Your task to perform on an android device: In the Estee Lauder, my wife asked me to get her a night repair serum; therefore, I want to browse a night repair serum.
Image 0: 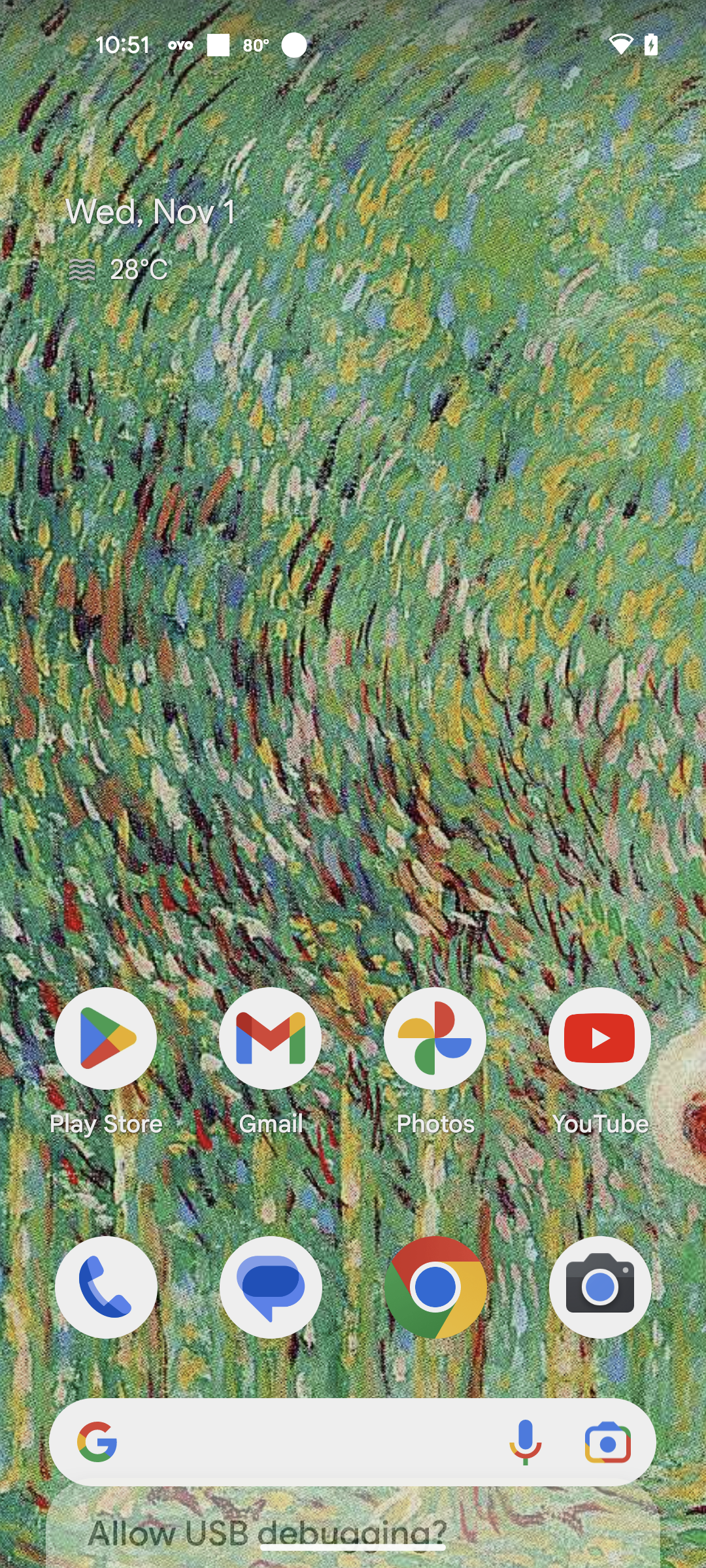
Open Estee Lauder app
Step 0: open app "Estee Lauder"
Image 1: 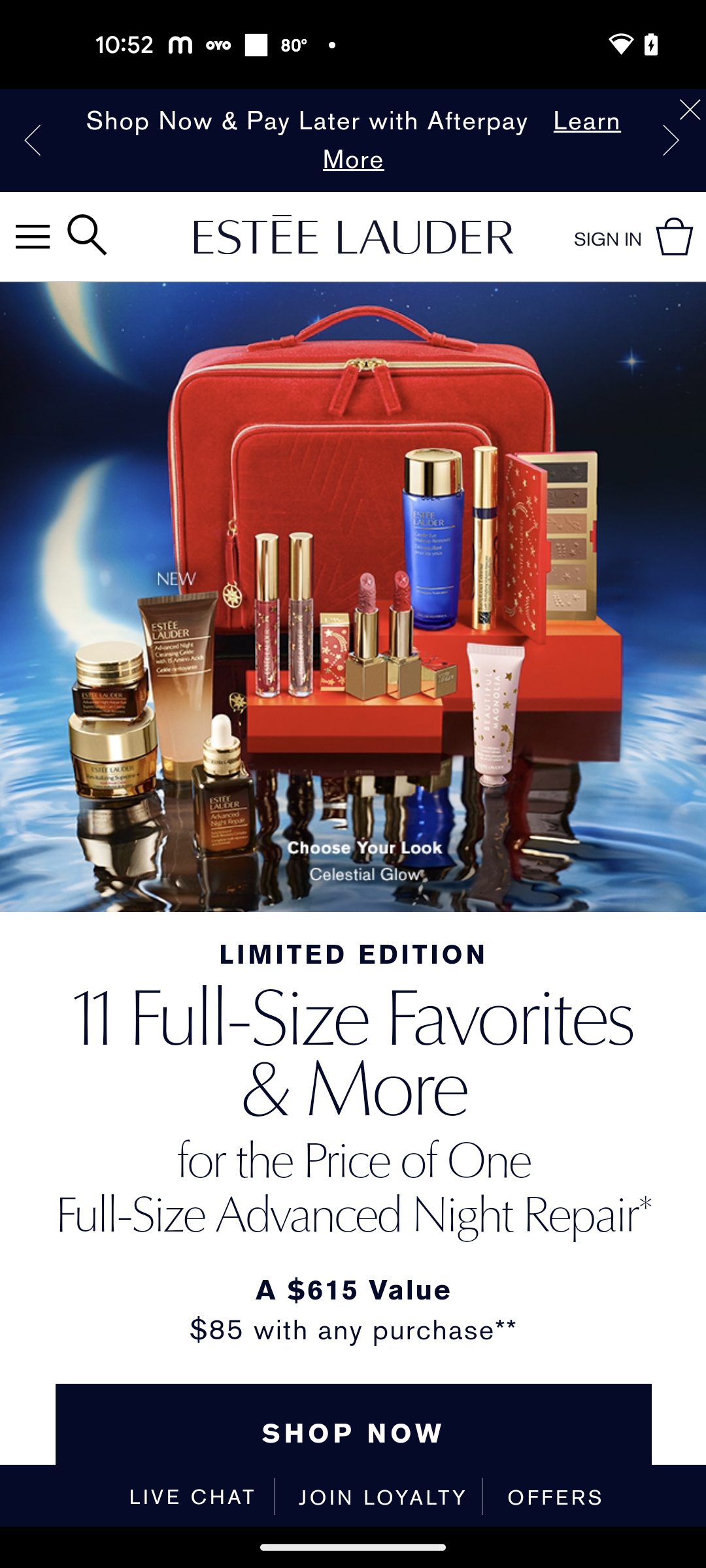
Click on the Search icon
Step 1: click (87, 234)
Image 2: 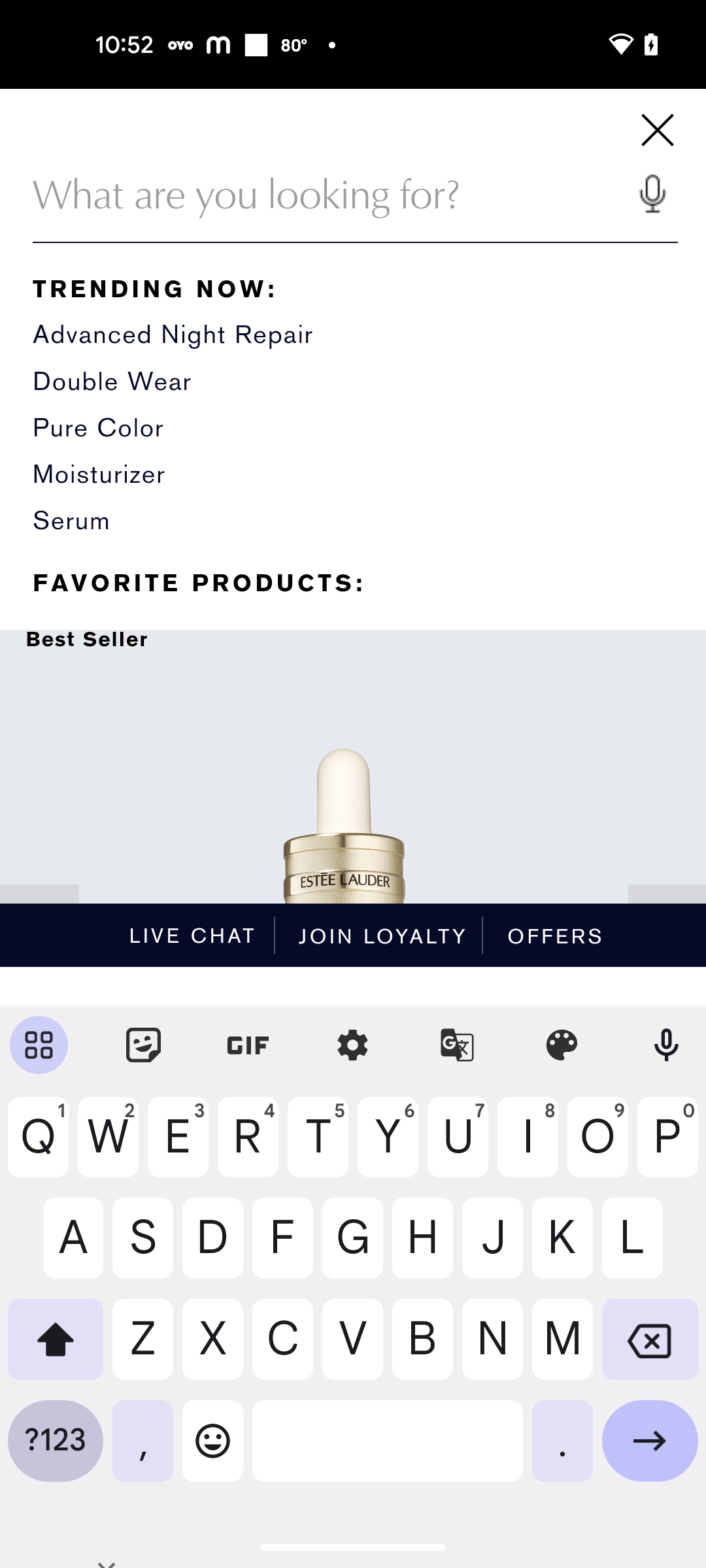
Search for night repair serum
Step 2: type "Night Repair Serum"
Image 3: 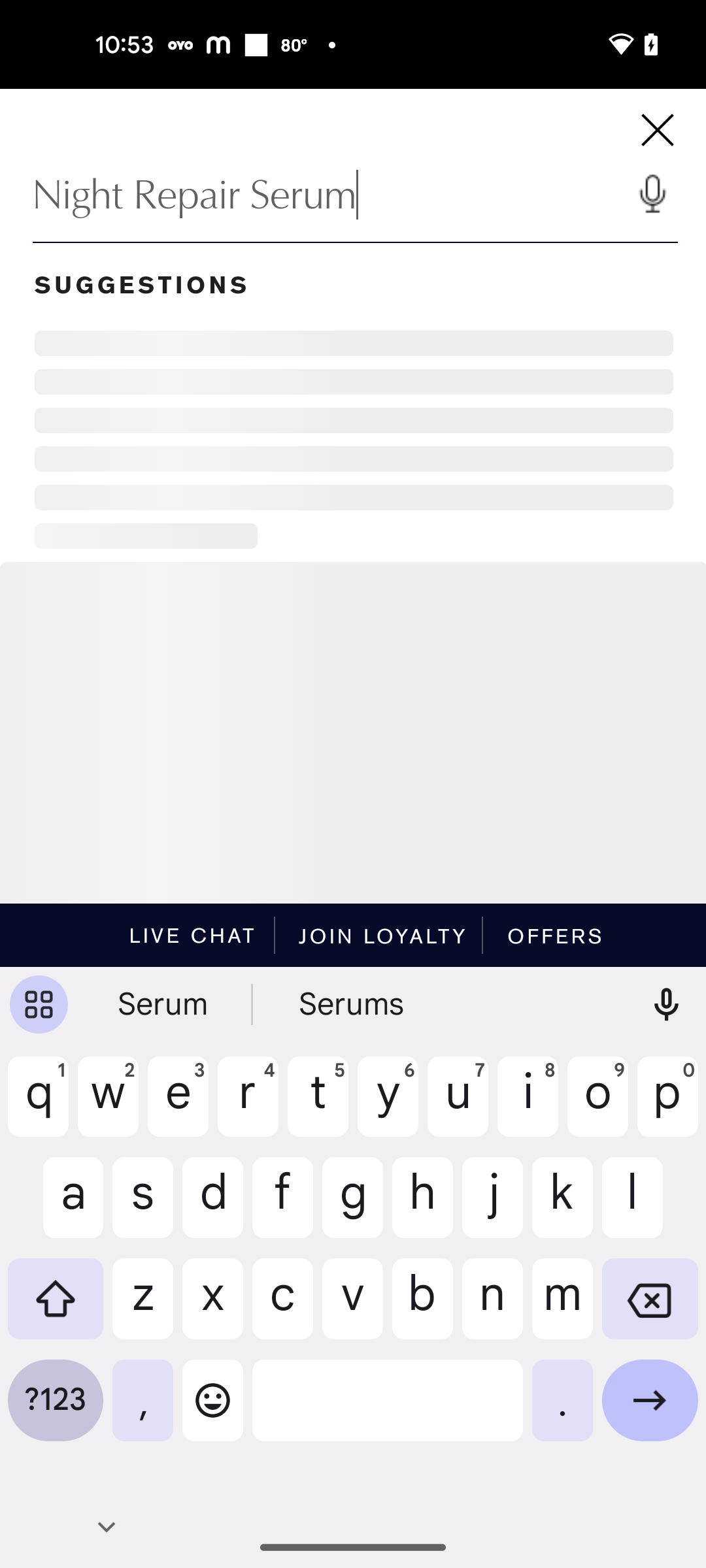
Search for night repair serum
Step 3: wait
Image 4: 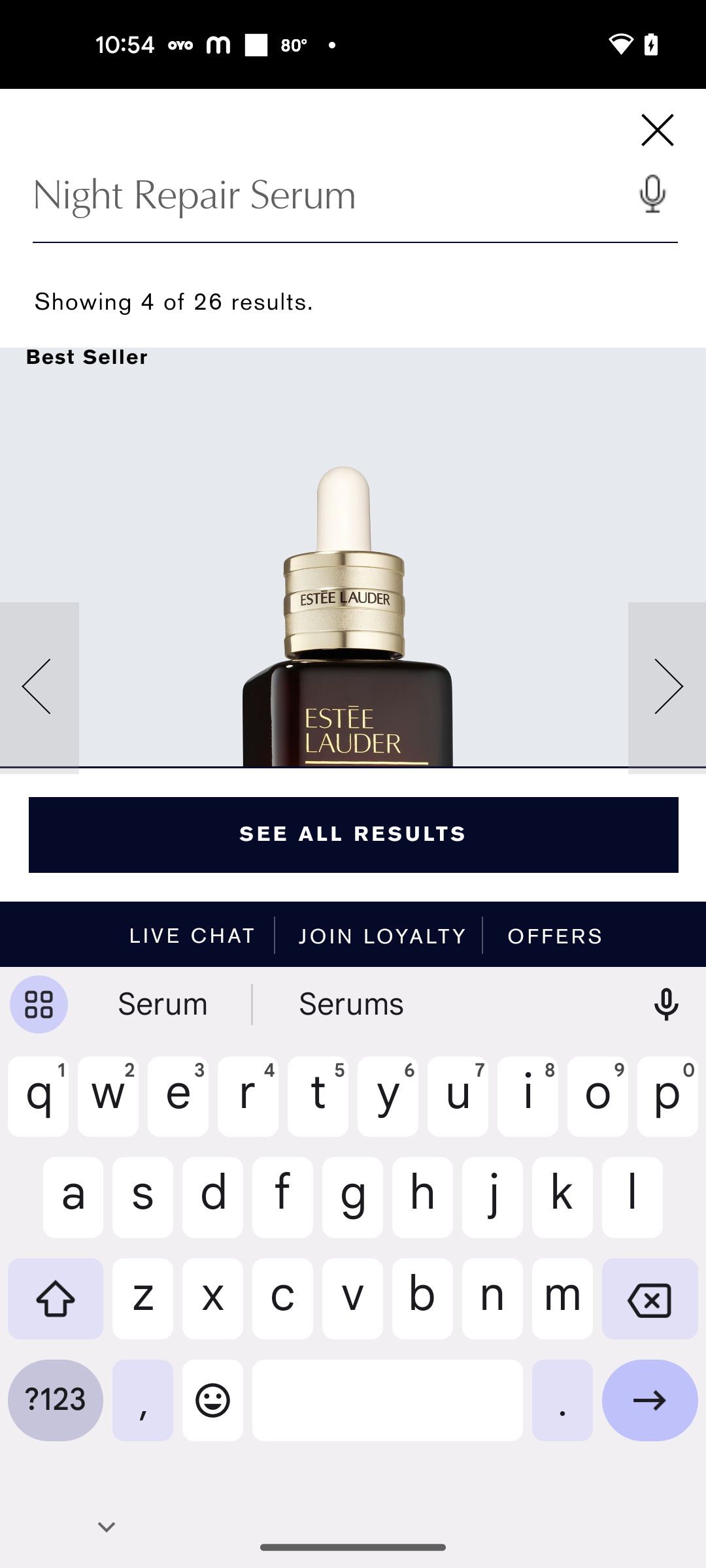
Click on the Arrow icon at the bottom right corner of the screen
Step 4: click (650, 1410)
Image 5: 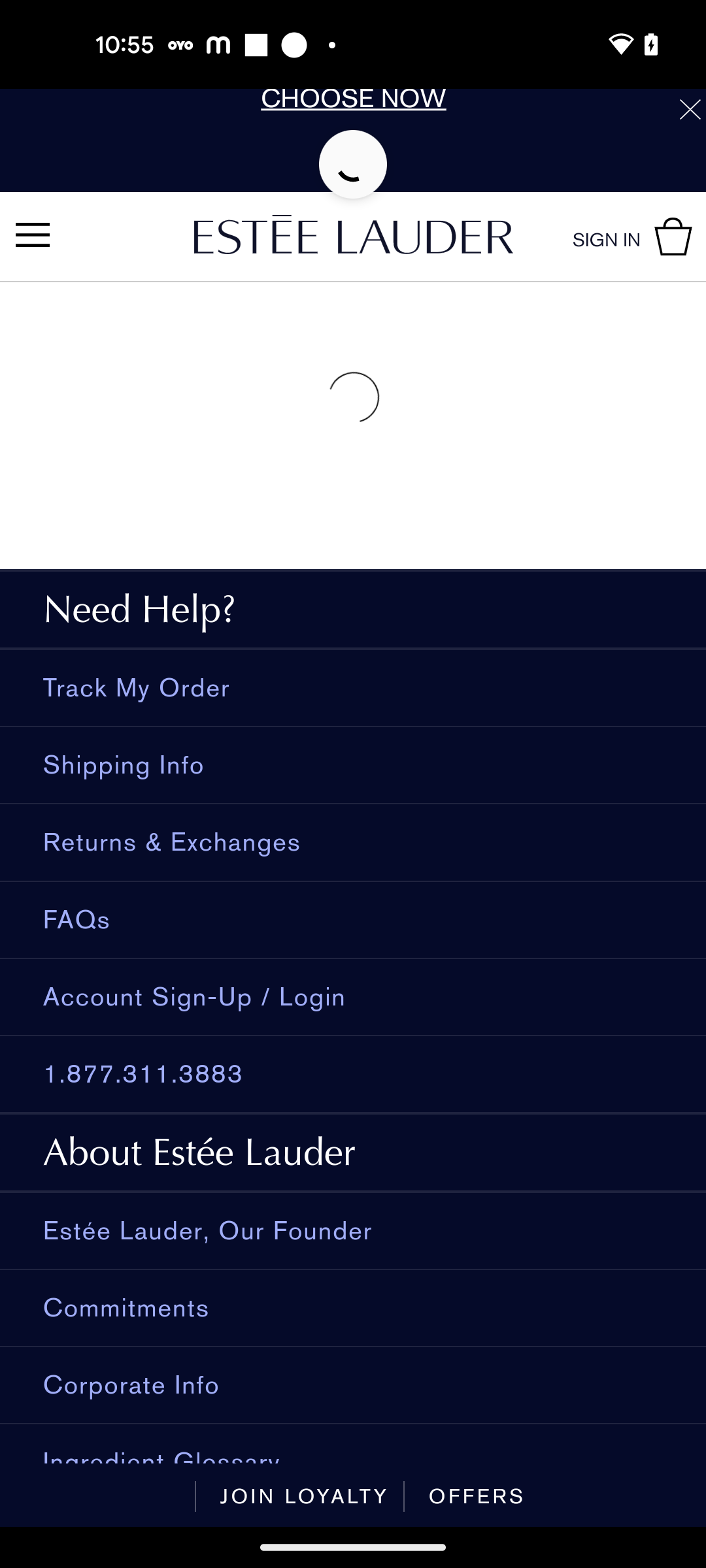
Click on the Arrow icon at the bottom right corner of the screen
Step 5: wait
Image 6: 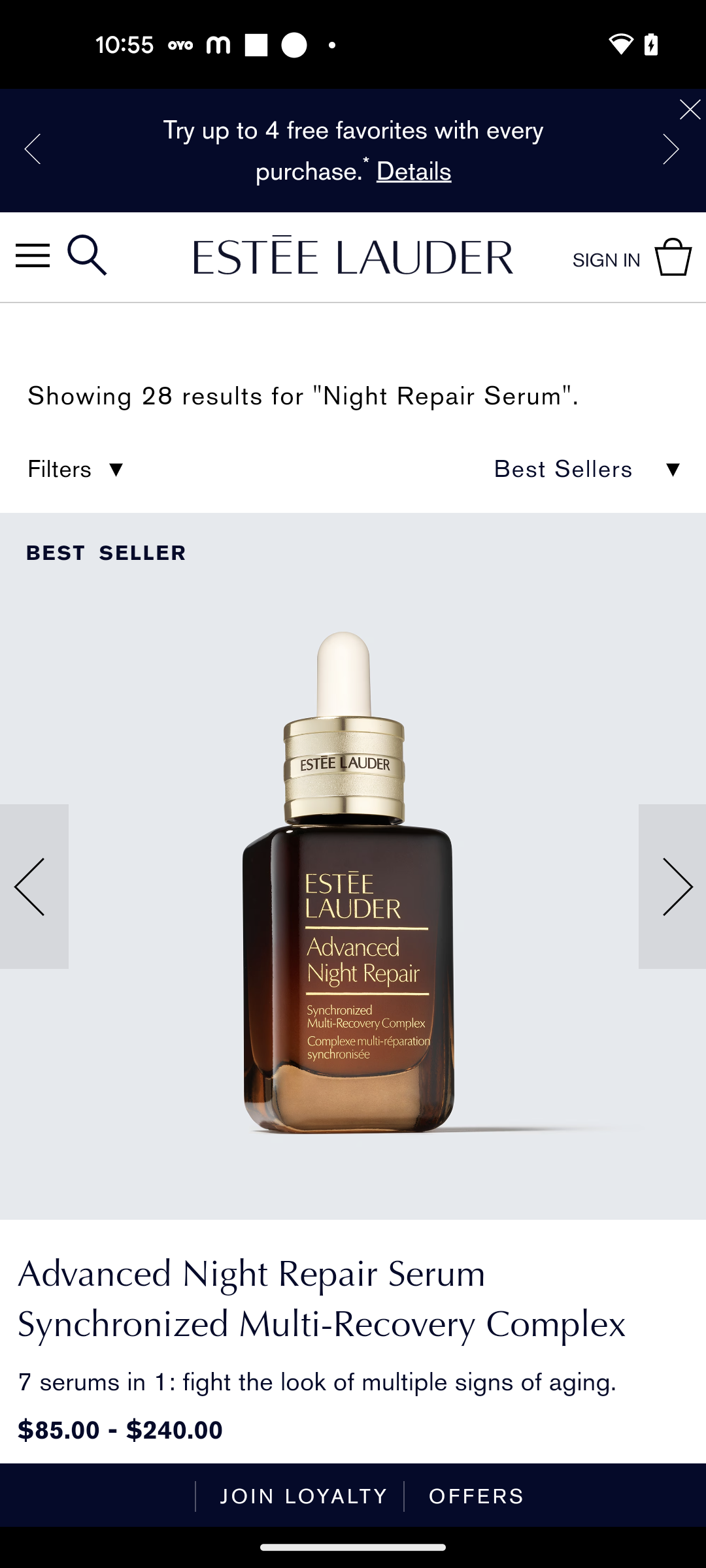
Swipe up to view more details of the product
Step 6: scroll down